Your task to perform on an android device: Go to the INFOBUS App, tap on a search bar, and search for Buses available from "Lviv" to "Dnipro" on August 16, 2023.
Image 0: 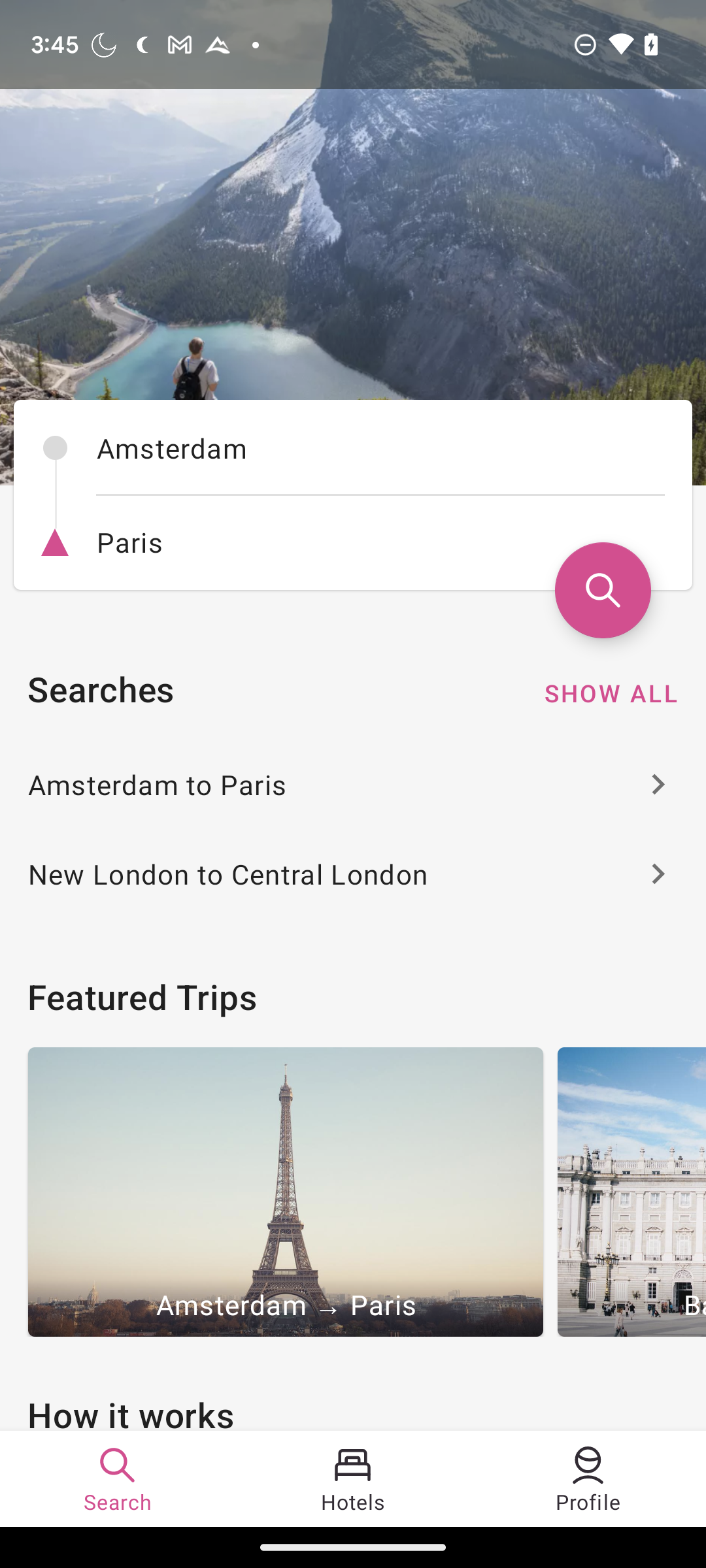
Open INFOBUS app
Step 0: open app "INFOBUS"
Image 1: 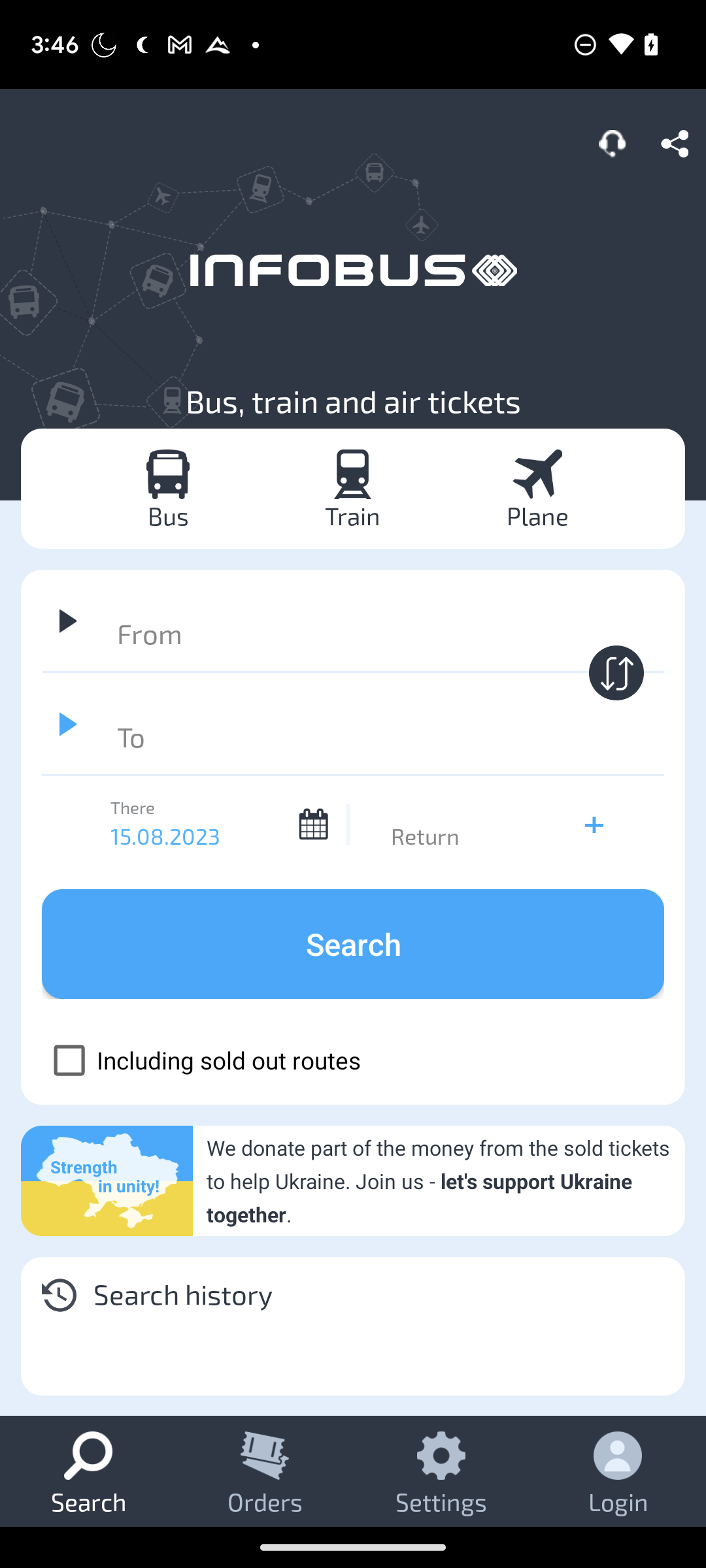
Click on From option at the left side of the screen
Step 1: click (339, 634)
Image 2: 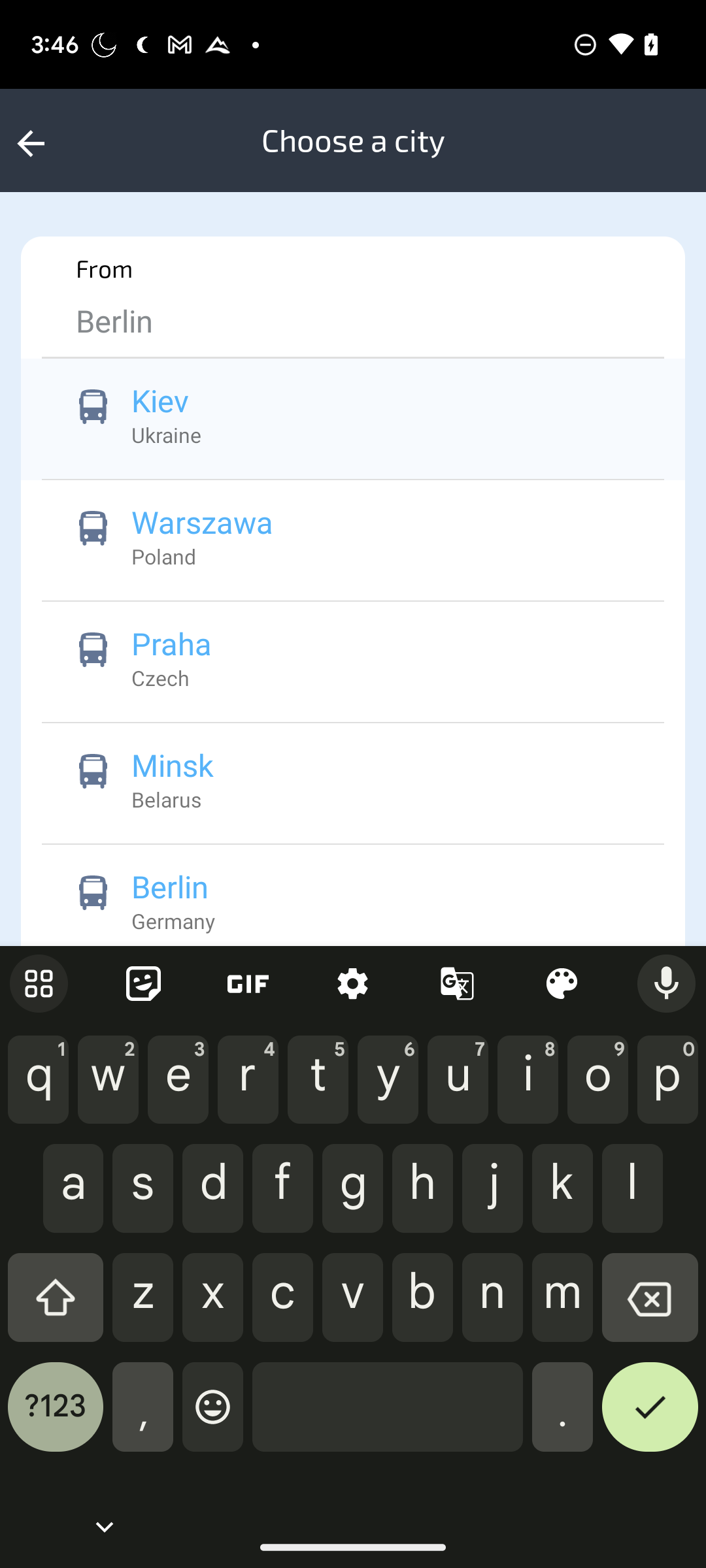
Type Lviv
Step 2: type "Lviv"
Image 3: 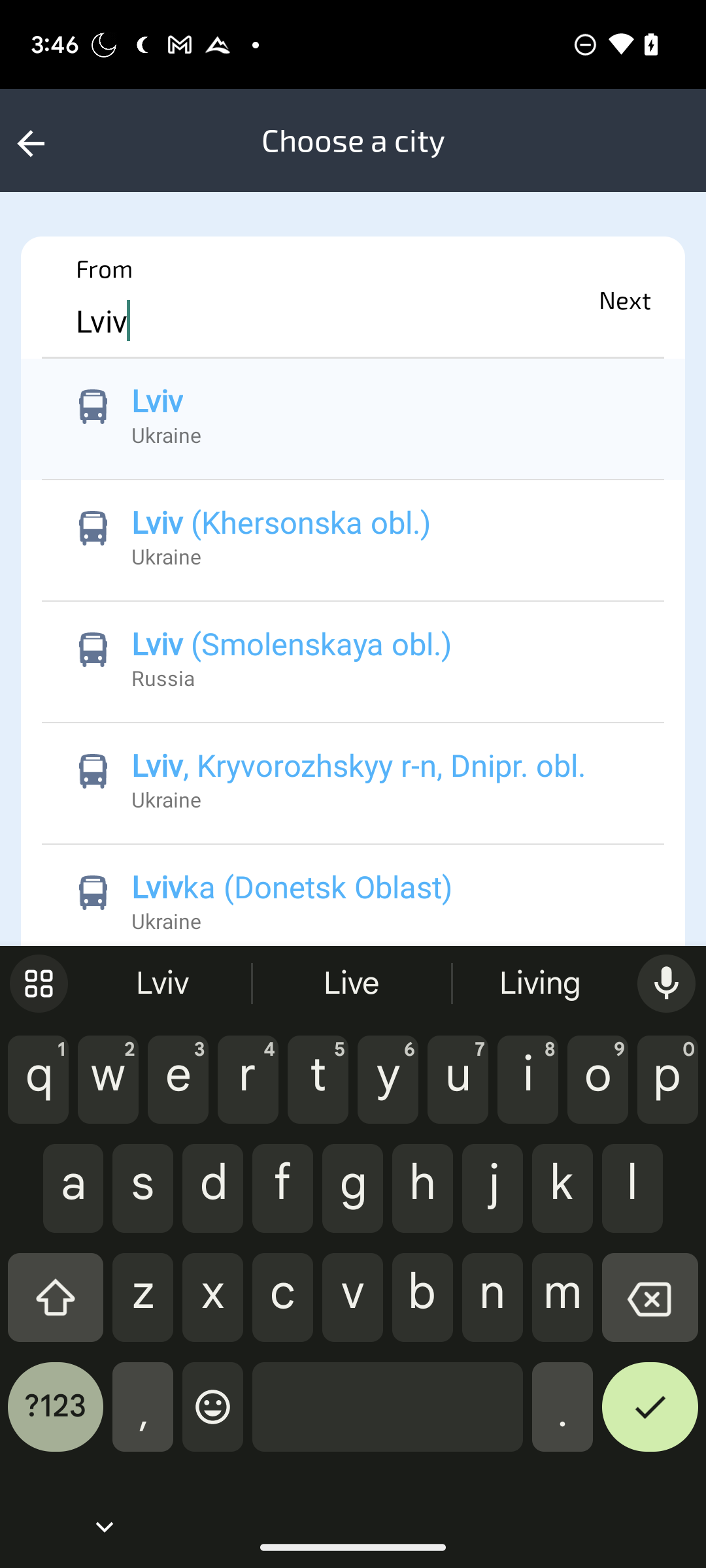
Click on the Lviv
Step 3: click (157, 400)
Image 4: 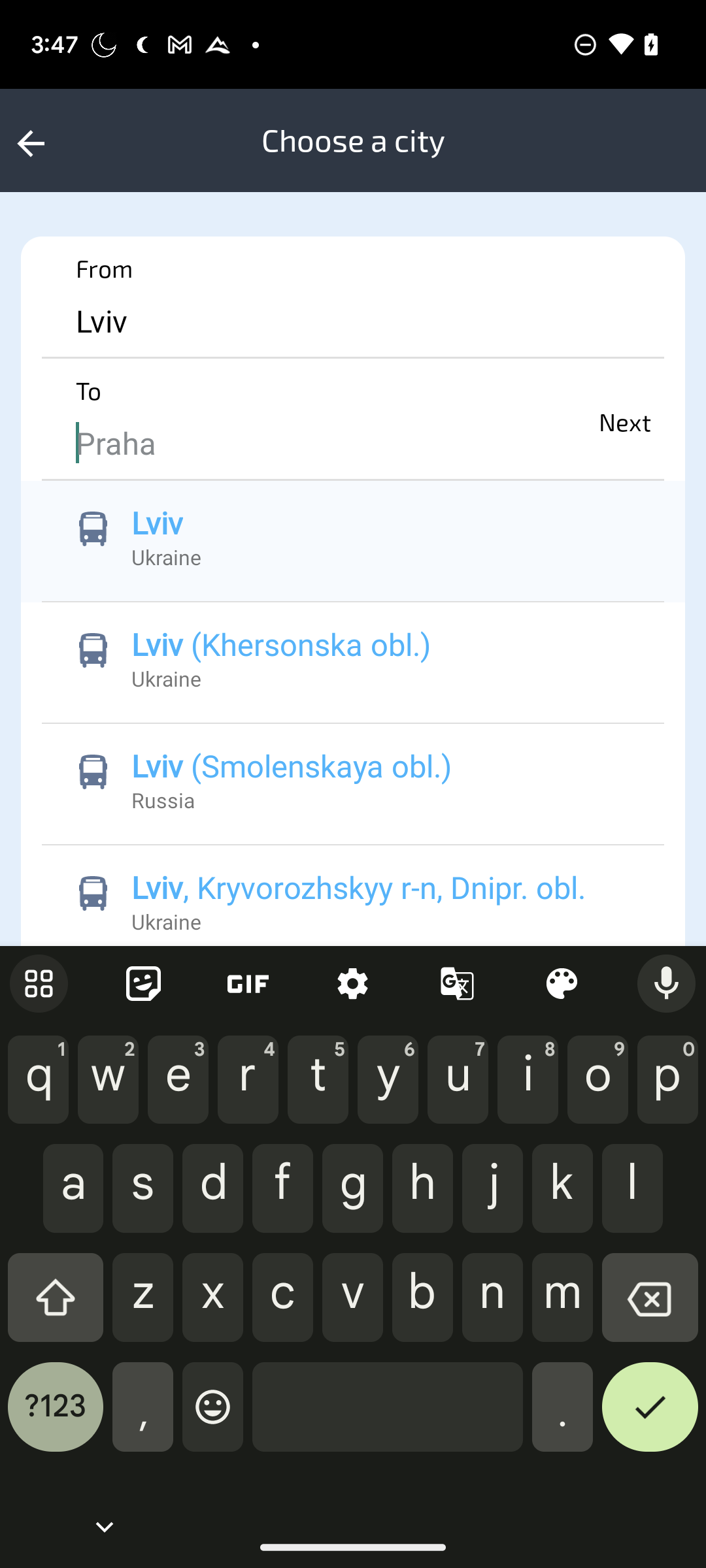
Type Dnipro
Step 4: type "Dnipro"
Image 5: 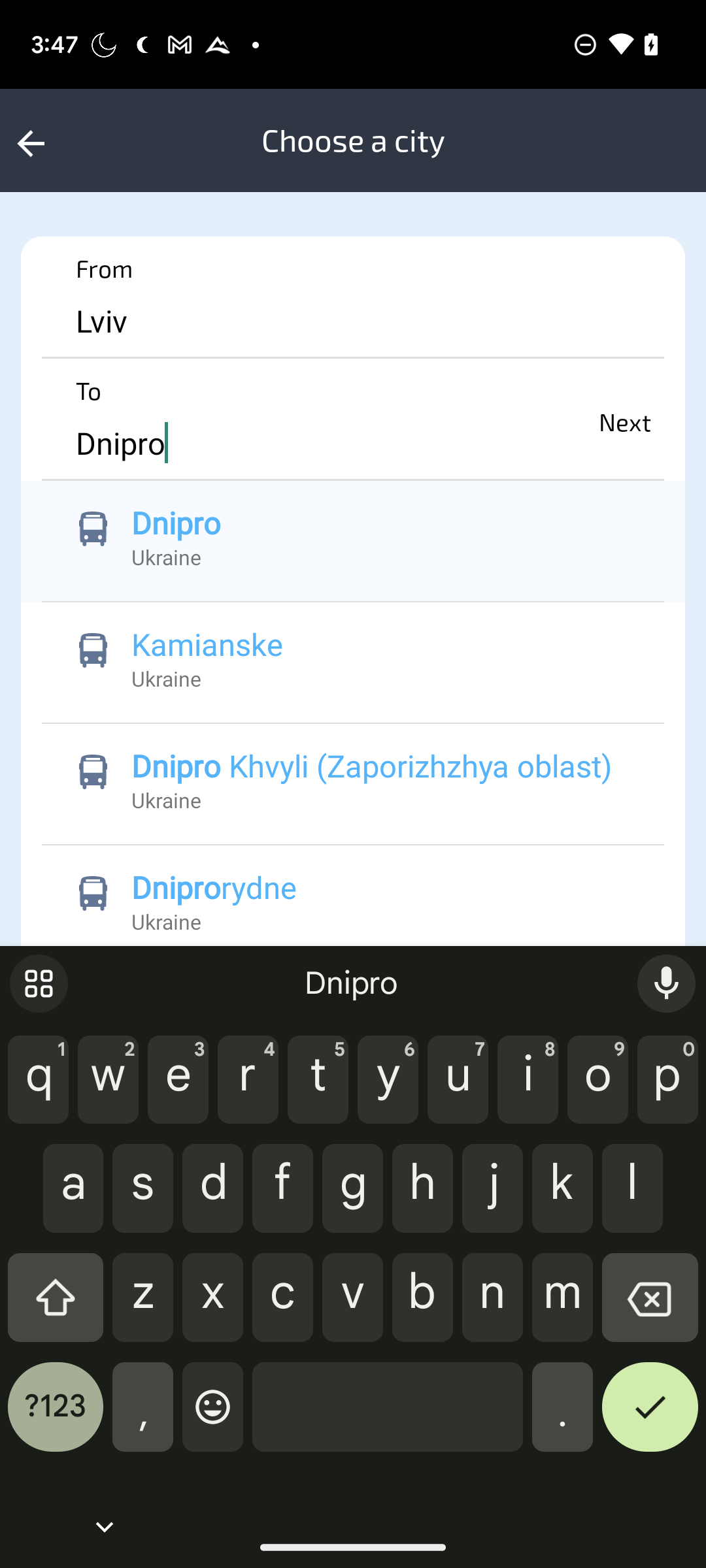
Click on Dnipro
Step 5: click (176, 522)
Image 6: 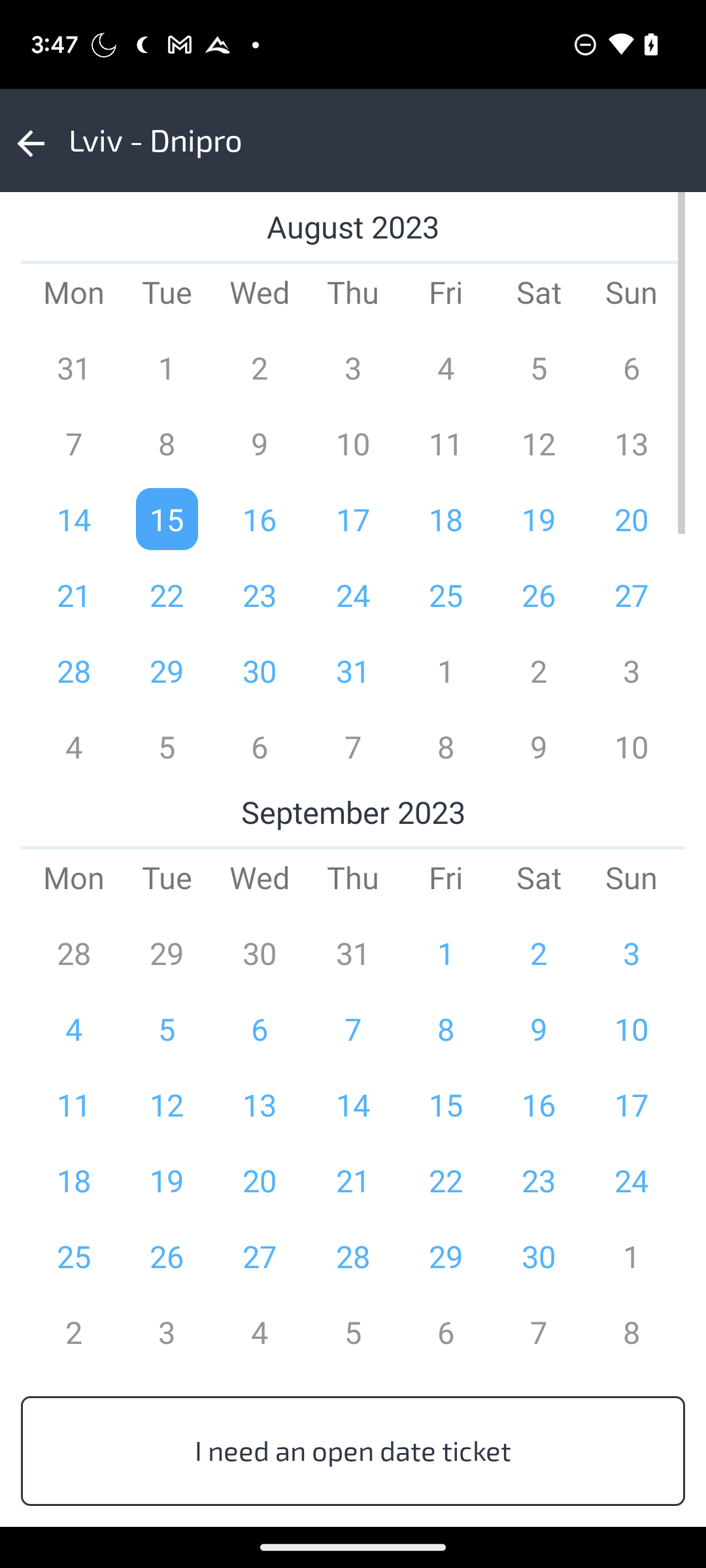
Click on 16 below 9
Step 6: click (260, 519)
Image 7: 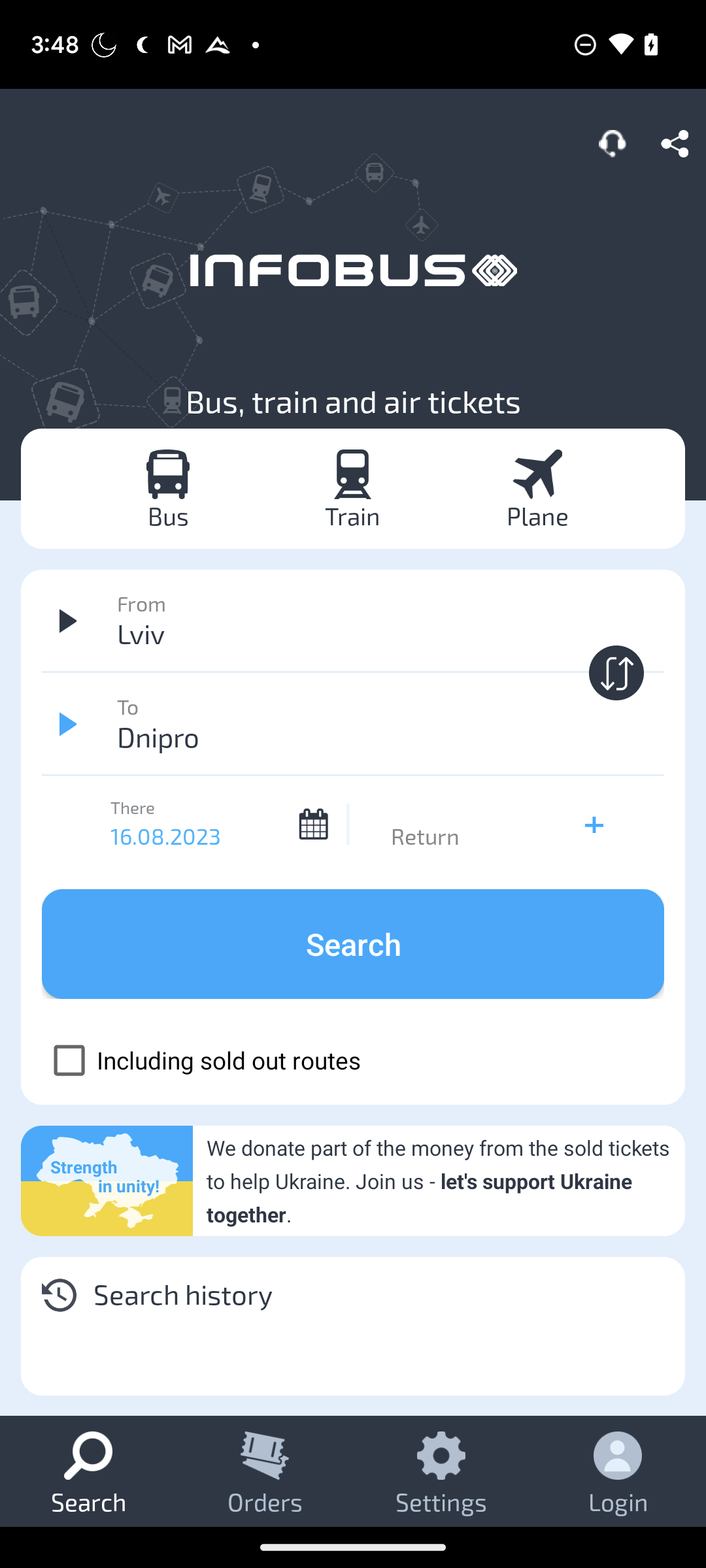
Click on Search option 
Step 7: click (353, 944)
Image 8: 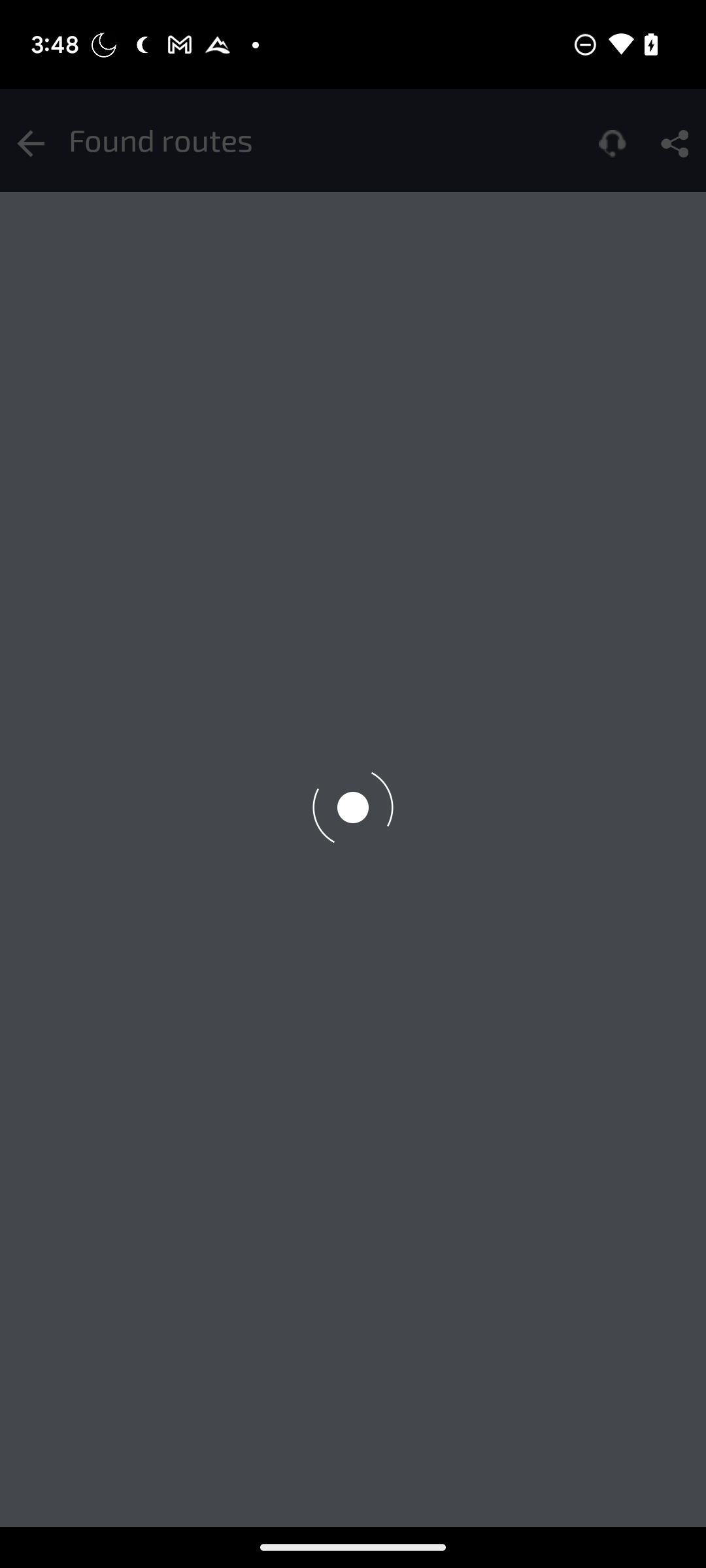
Click on Search option 
Step 8: wait